Your task to perform on an android device: Go to the Starva app & track your progress
Image 0: 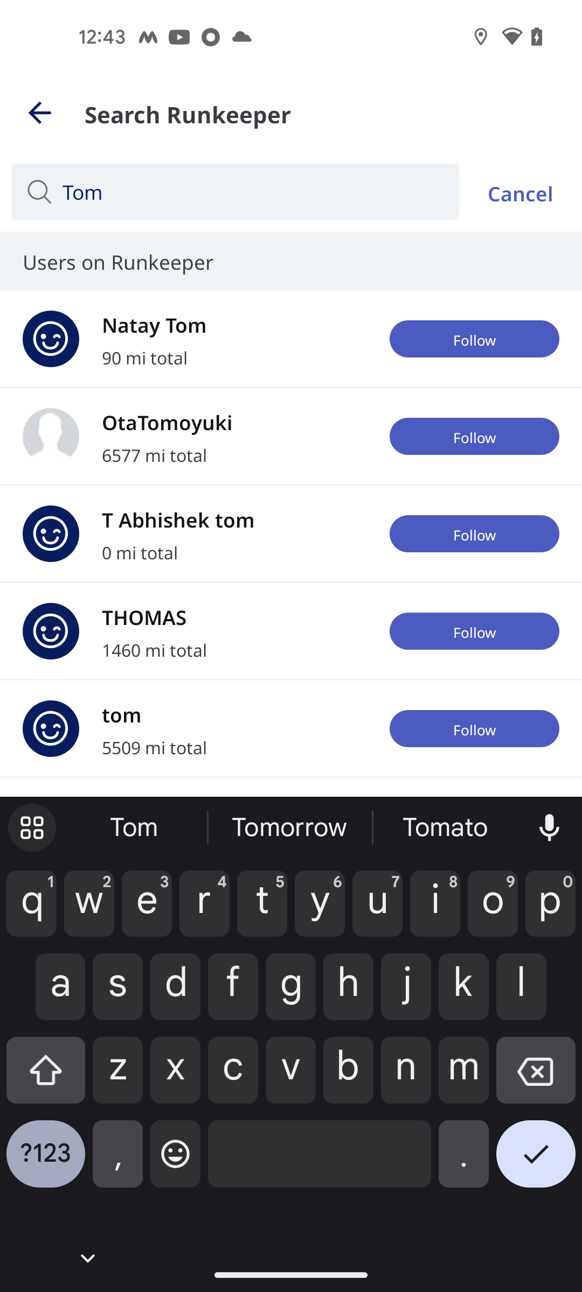
open the Starva app
Step 0: open app "Strava"
Image 1: 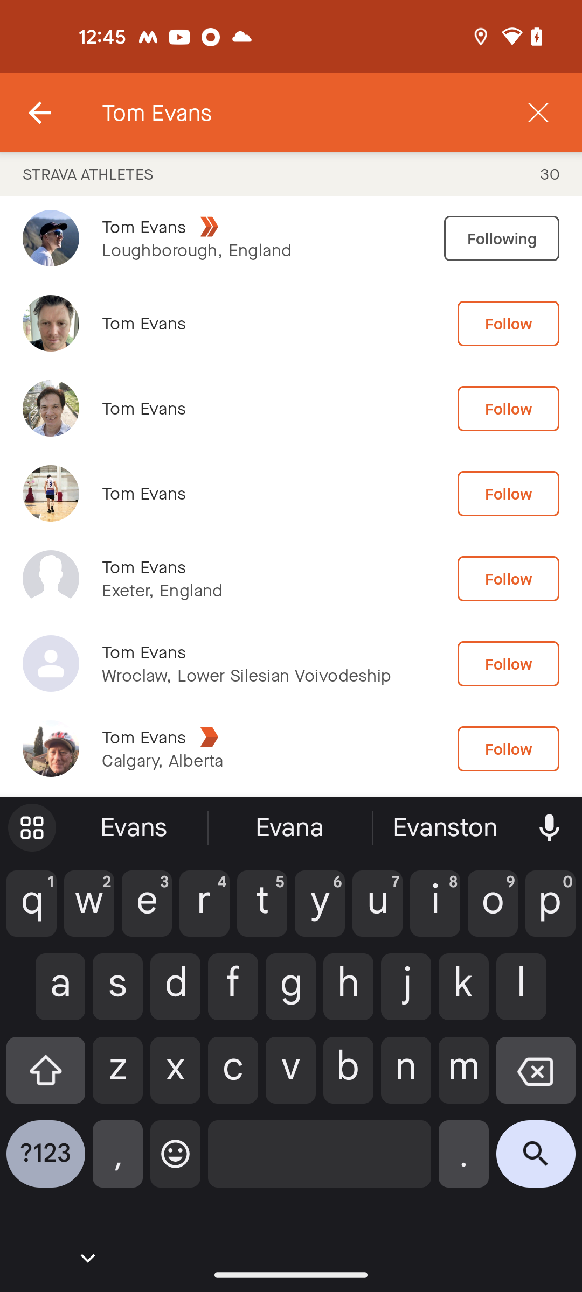
go back
Step 1: press back button
Image 2: 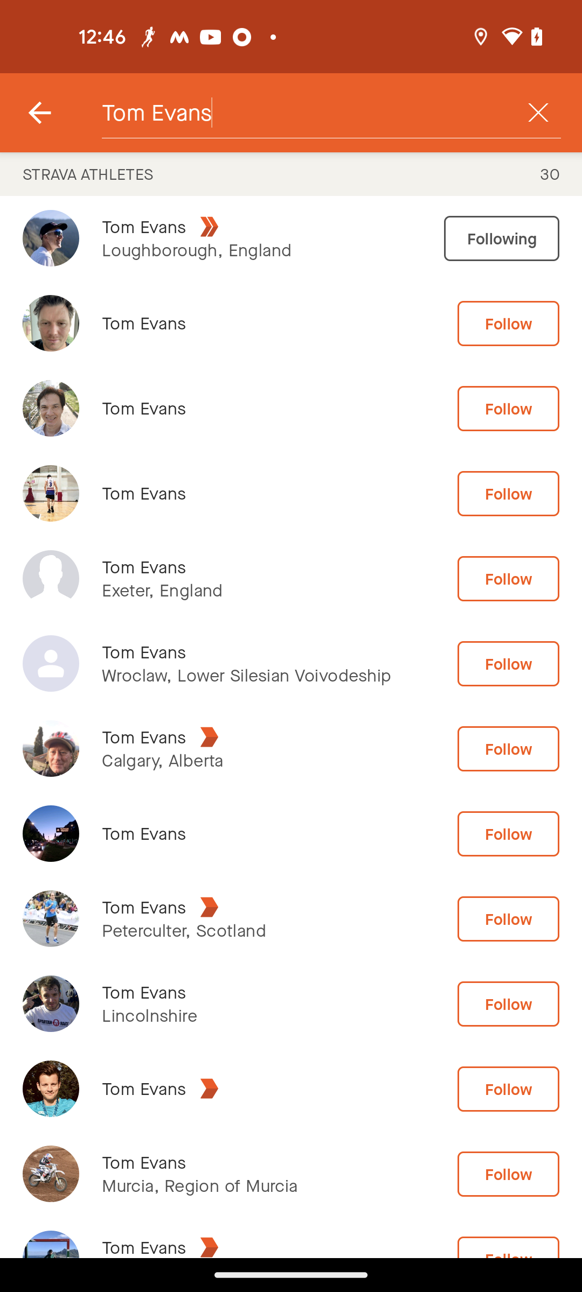
go back
Step 2: press back button
Image 3: 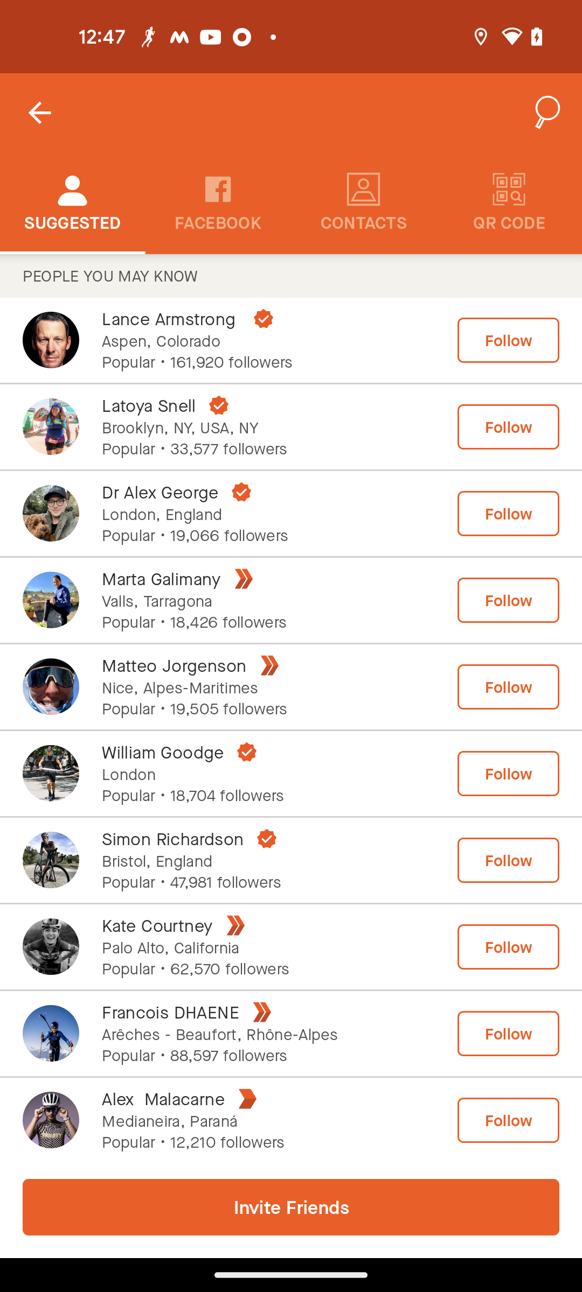
go back again
Step 3: press back button
Image 4: 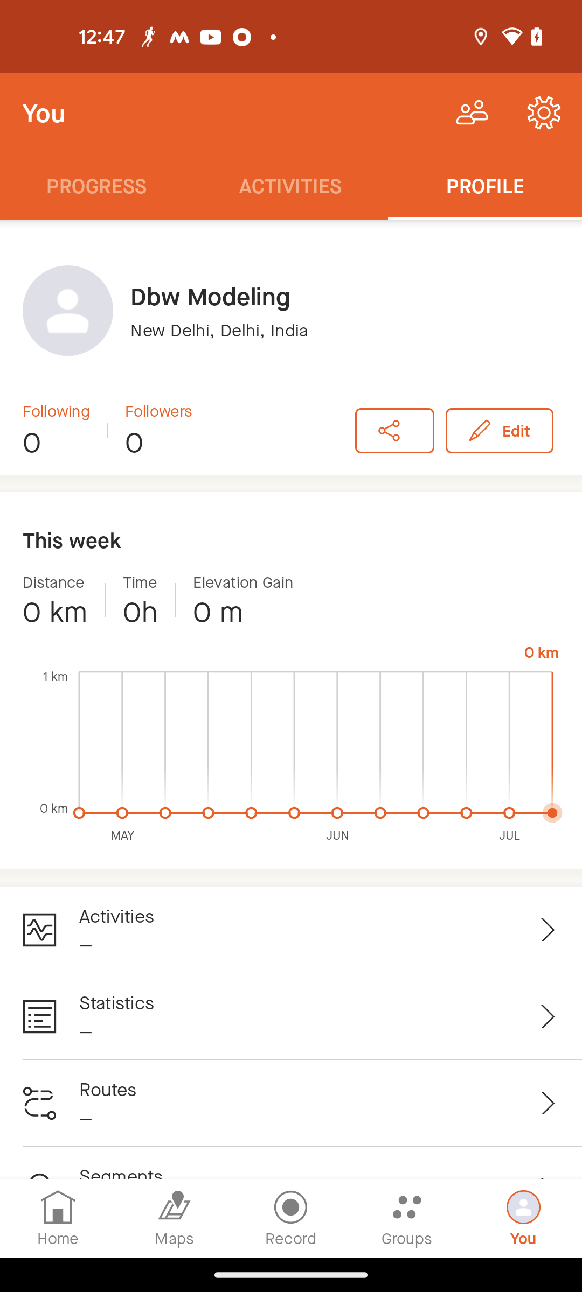
click on Progress tab at the top left side of the screen
Step 4: click (96, 186)